Your task to perform on an android device: In the cruisemapper app click on the itineraries to view the cruise schedule of the American Queen on 21 Aug 2023. 
Image 0: 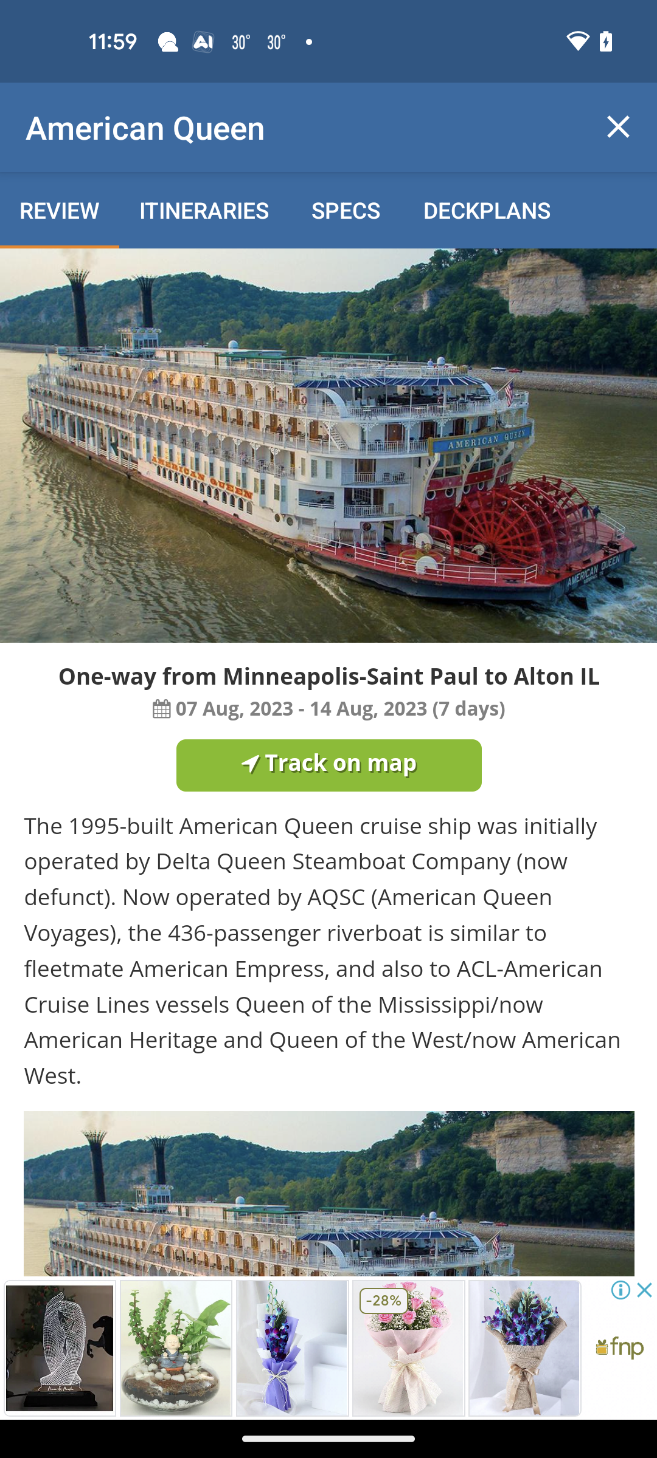
Click on the itineraries to view the full schedule.
Step 0: click (204, 210)
Image 1: 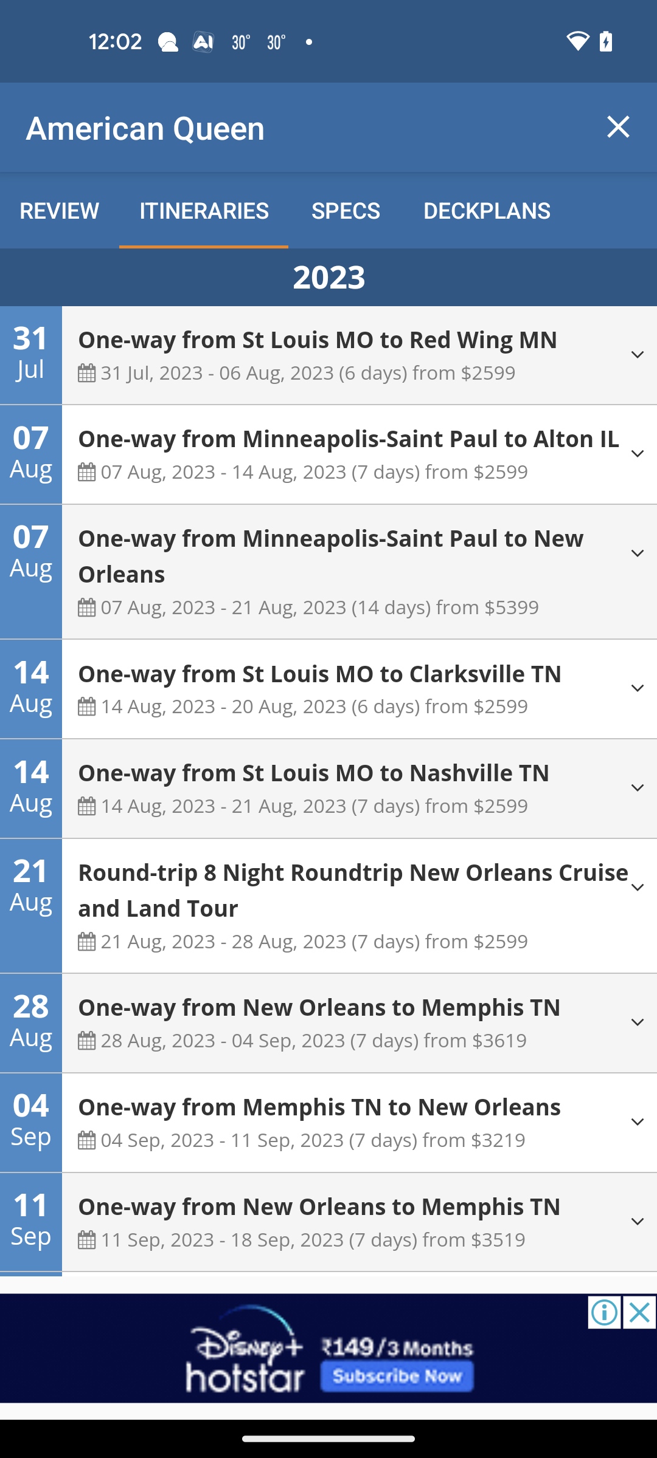
Click on the 21 Aug to view the full schedule.
Step 1: click (354, 890)
Image 2: 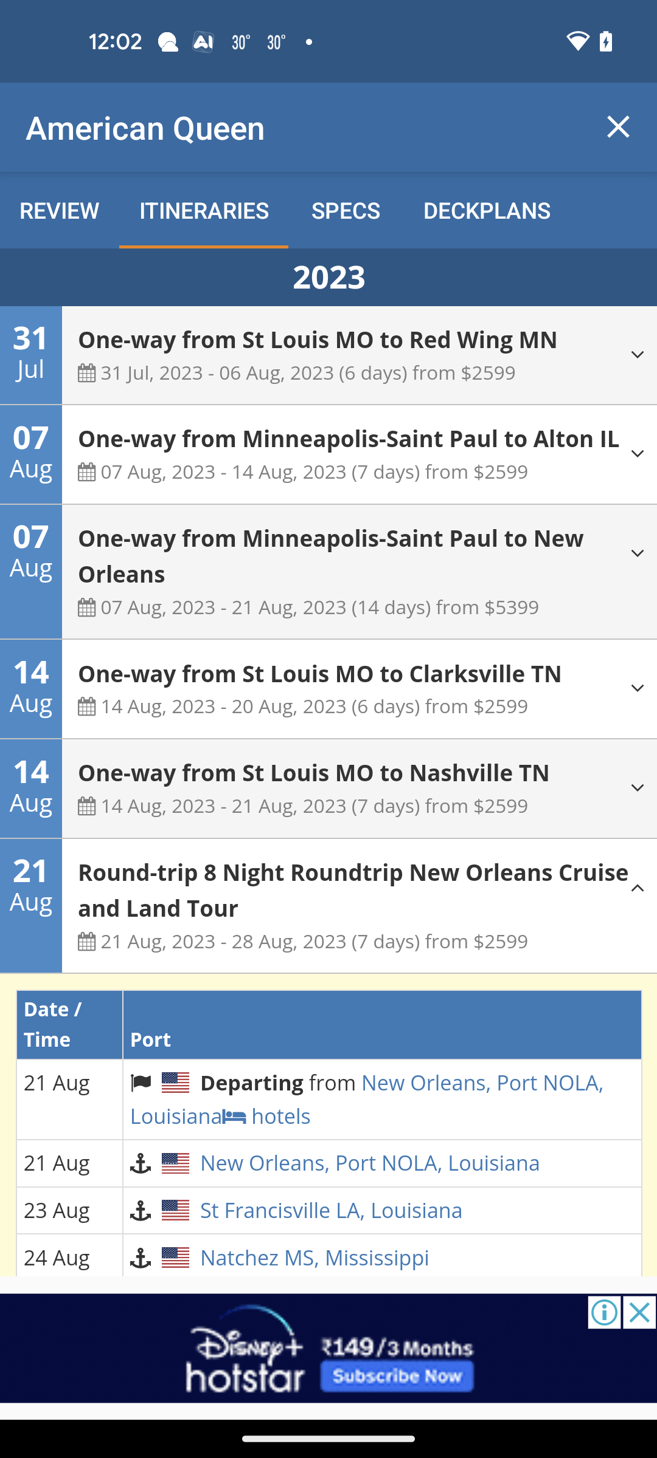
Scroll down to view the full page.
Step 2: scroll down
Image 3: 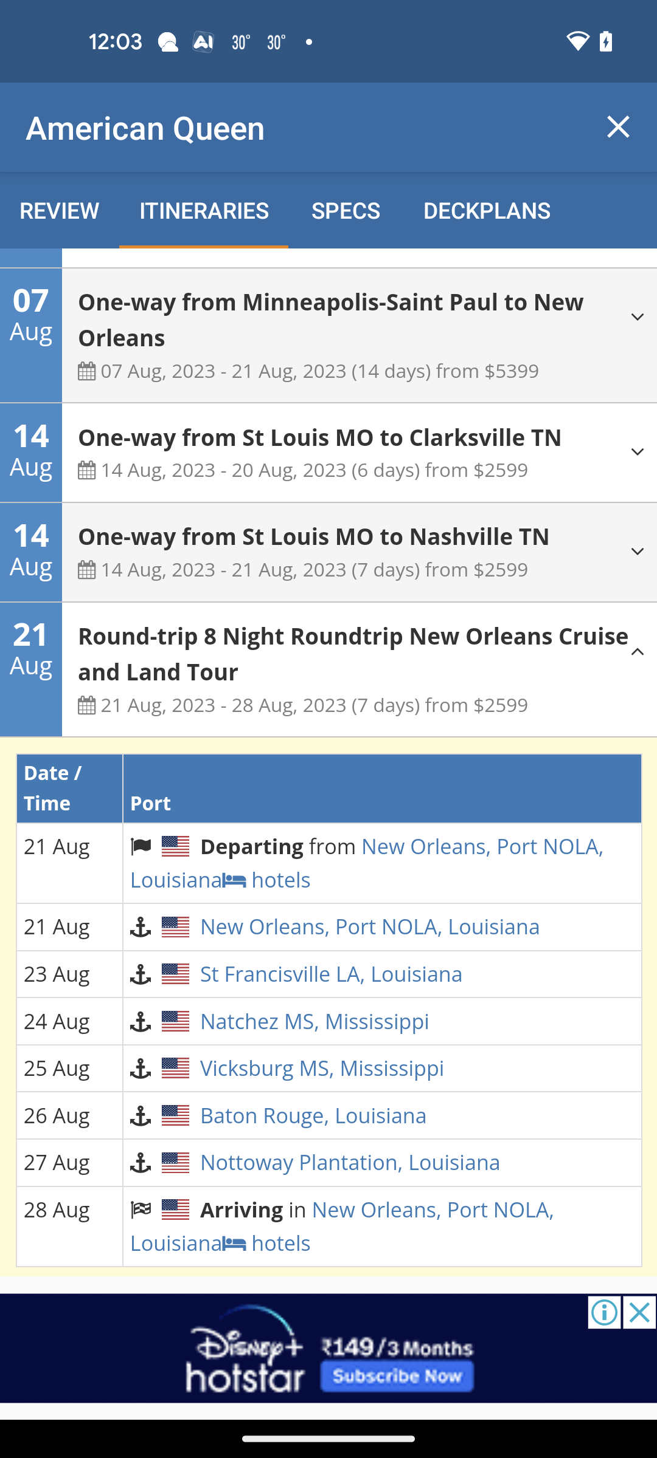
Scroll down to view the full page.
Step 3: scroll down